Your task to perform on an android device: I want to listen to the song Used to Love by Martin Garrix on the Gaana app.
Image 0: 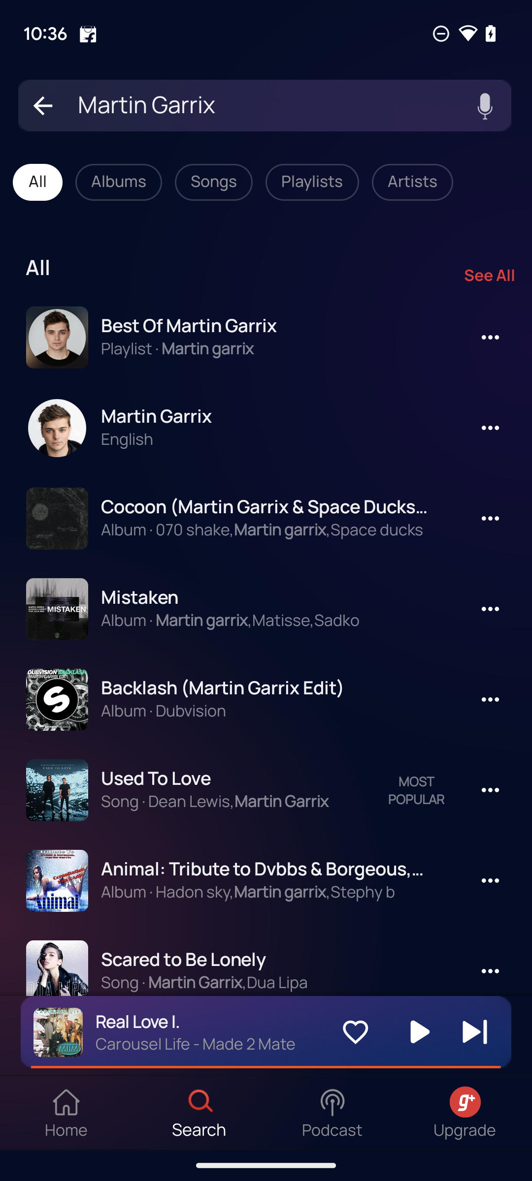
Click on the second suggestion.
Step 0: click (156, 416)
Image 1: 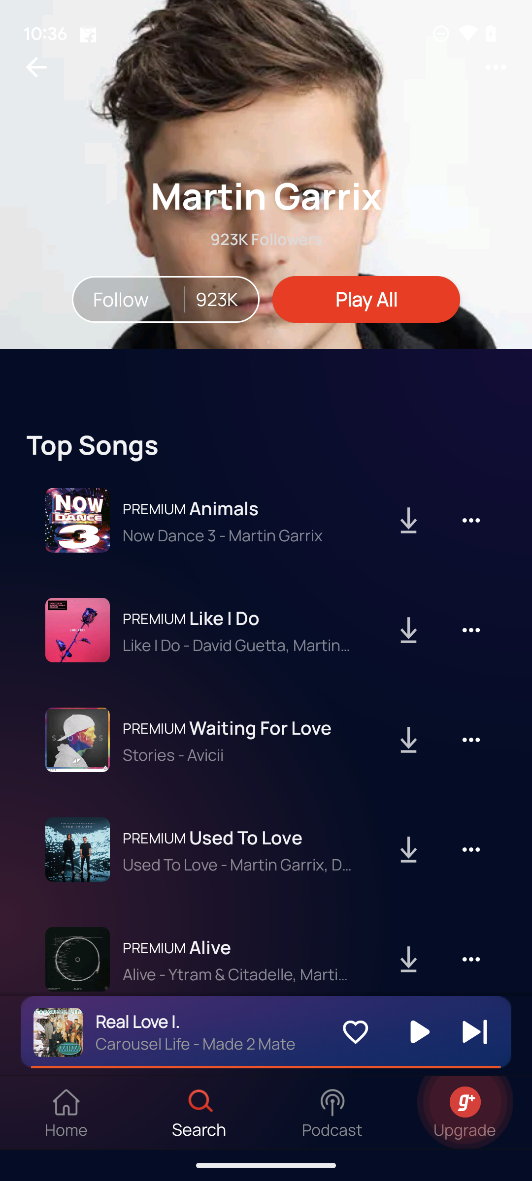
Click on the fourth song under top songs list.
Step 1: click (272, 839)